Your task to perform on an android device: Open Insight Timer app, Filter Meditation time 5 minutes and Play audio of "Inner Joy"
Image 0: 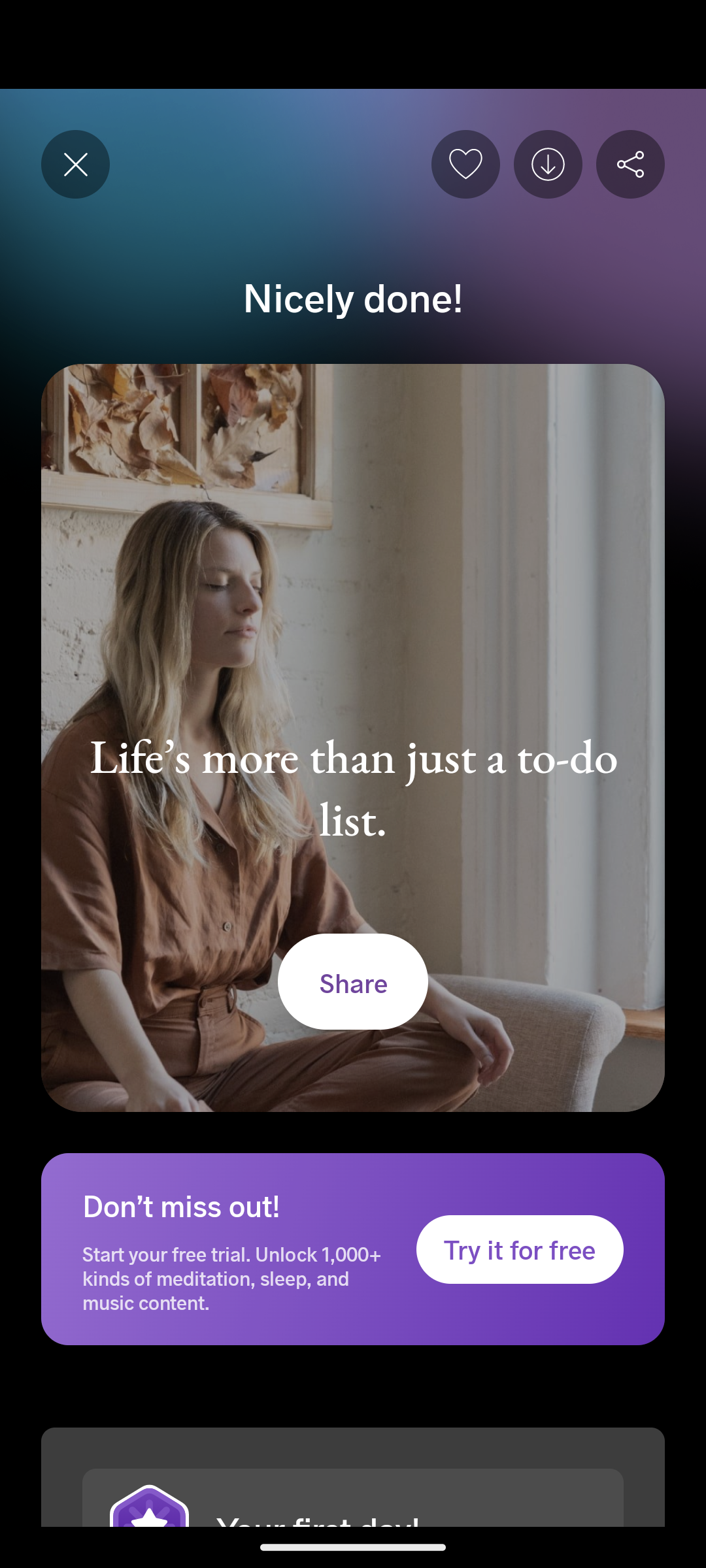
Open Insight Timer app
Step 0: open app "Insight Timer"
Image 1: 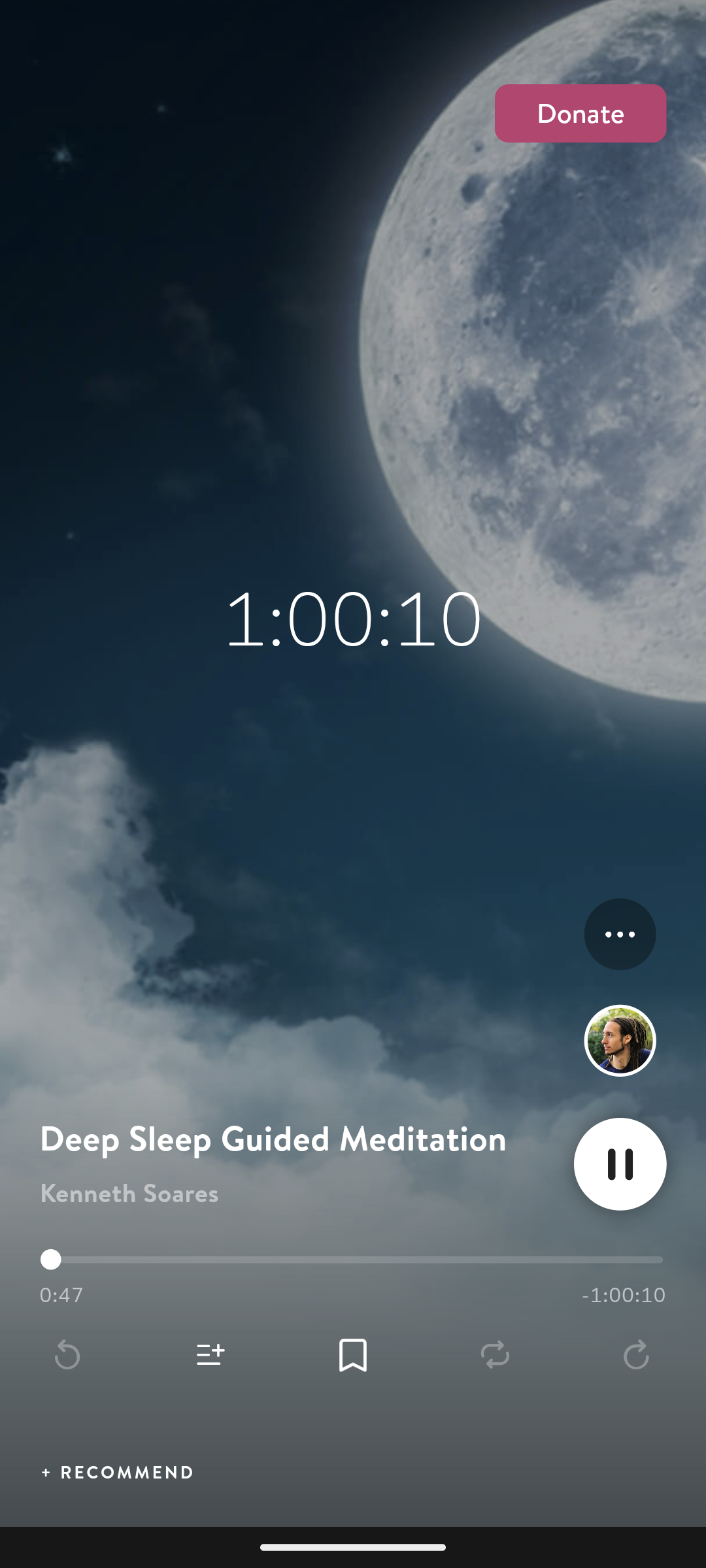
Go back to previous page of the app
Step 1: press back button
Image 2: 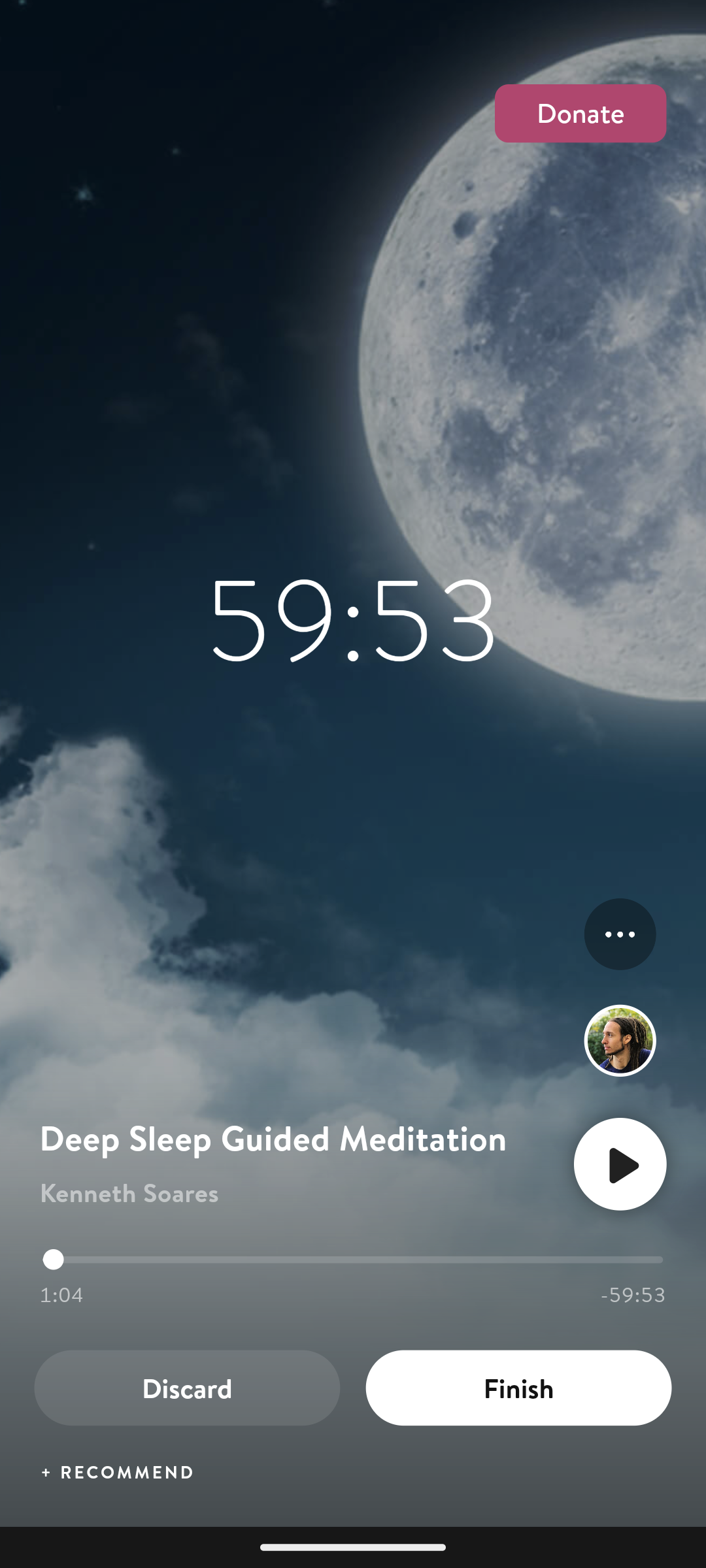
Click on the Discard button at the bottom left of the screen
Step 2: click (187, 1388)
Image 3: 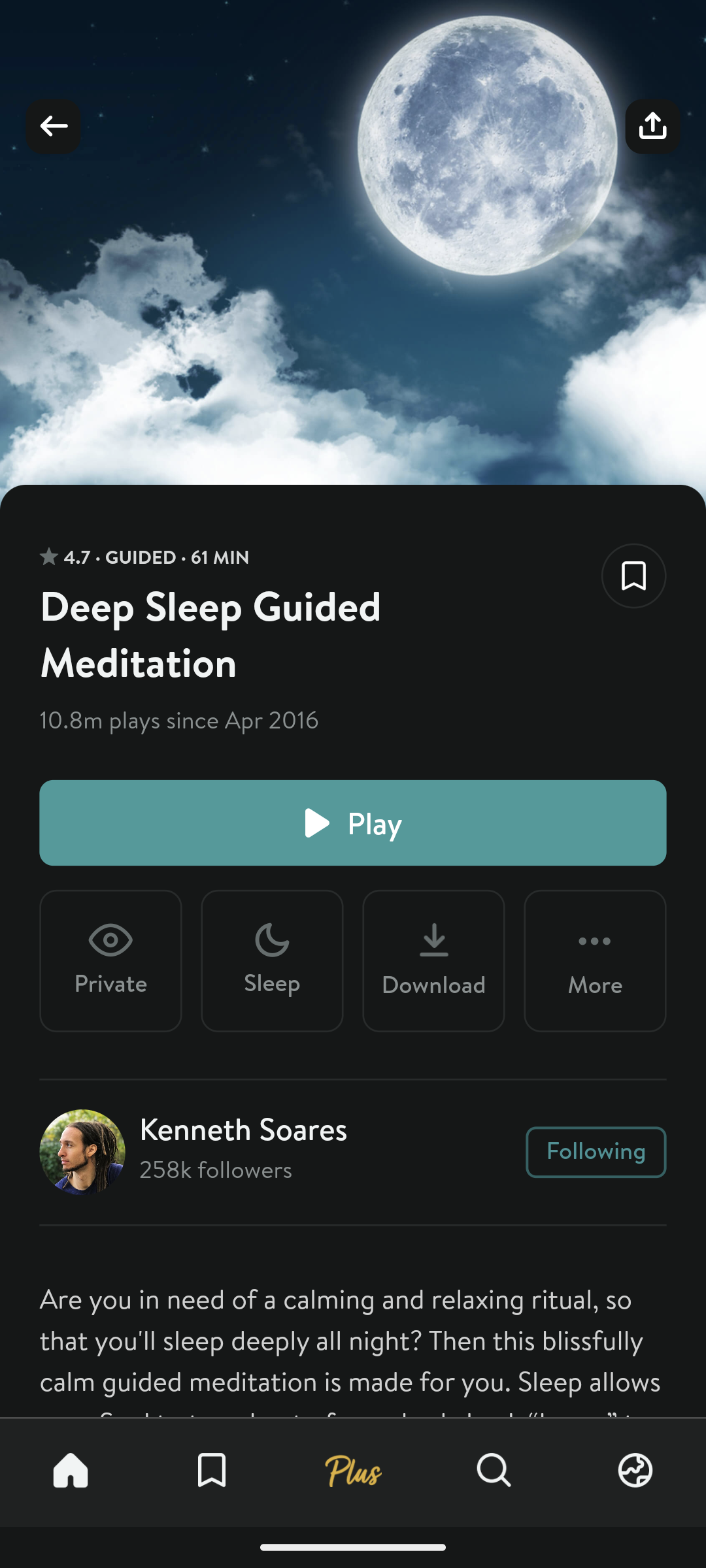
Click on the home icon at the bottom left of the screen
Step 3: click (71, 1471)
Image 4: 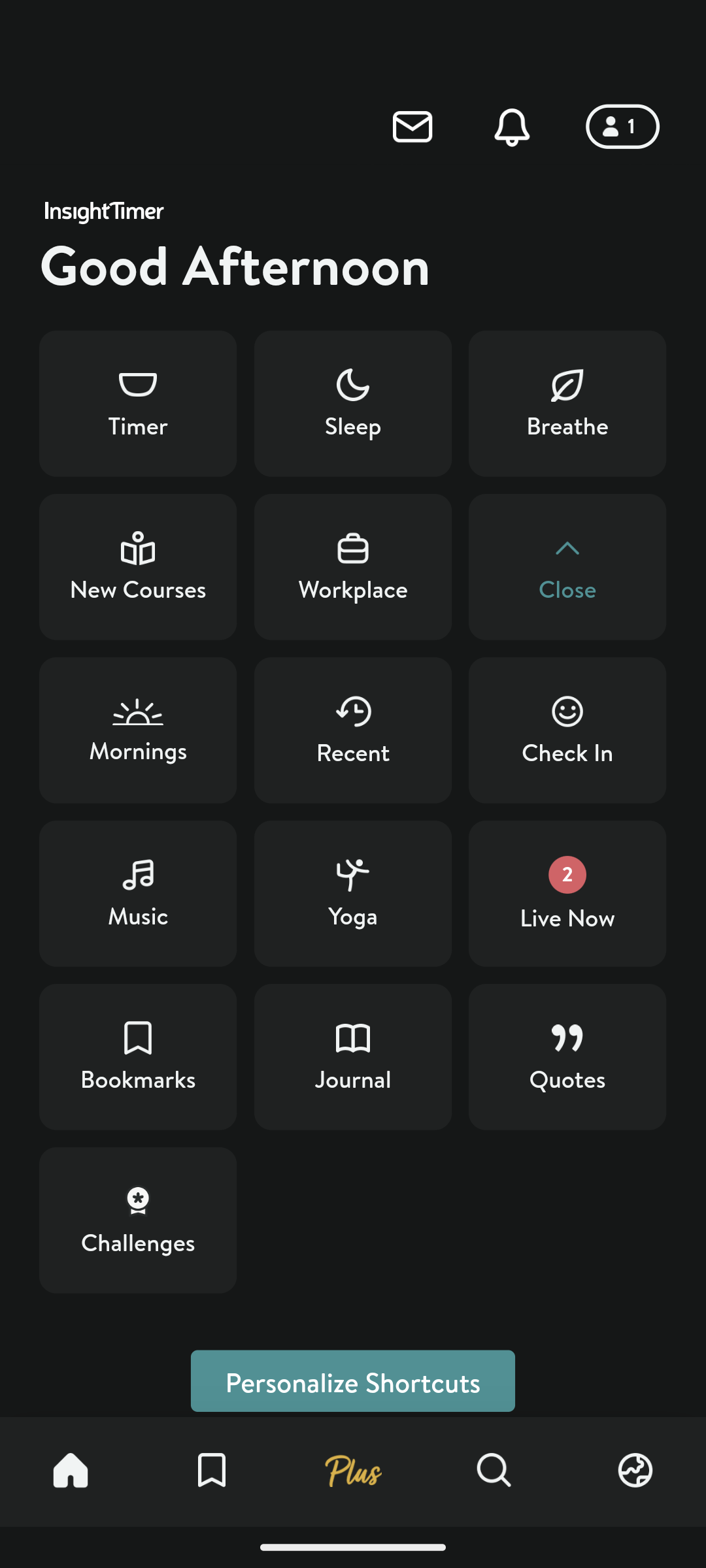
Scroll down to view filter
Step 4: scroll down
Image 5: 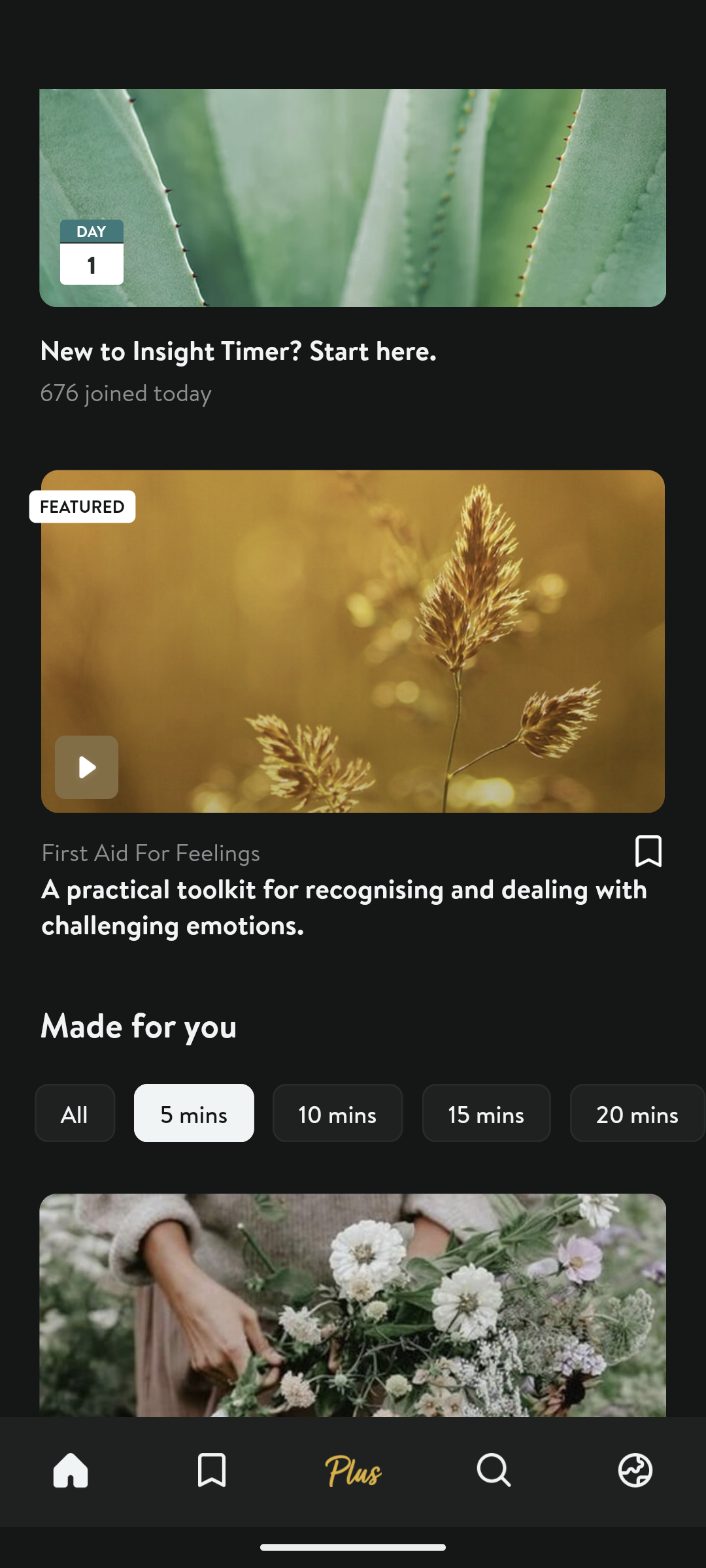
Scroll down to view filter
Step 5: scroll down
Image 6: 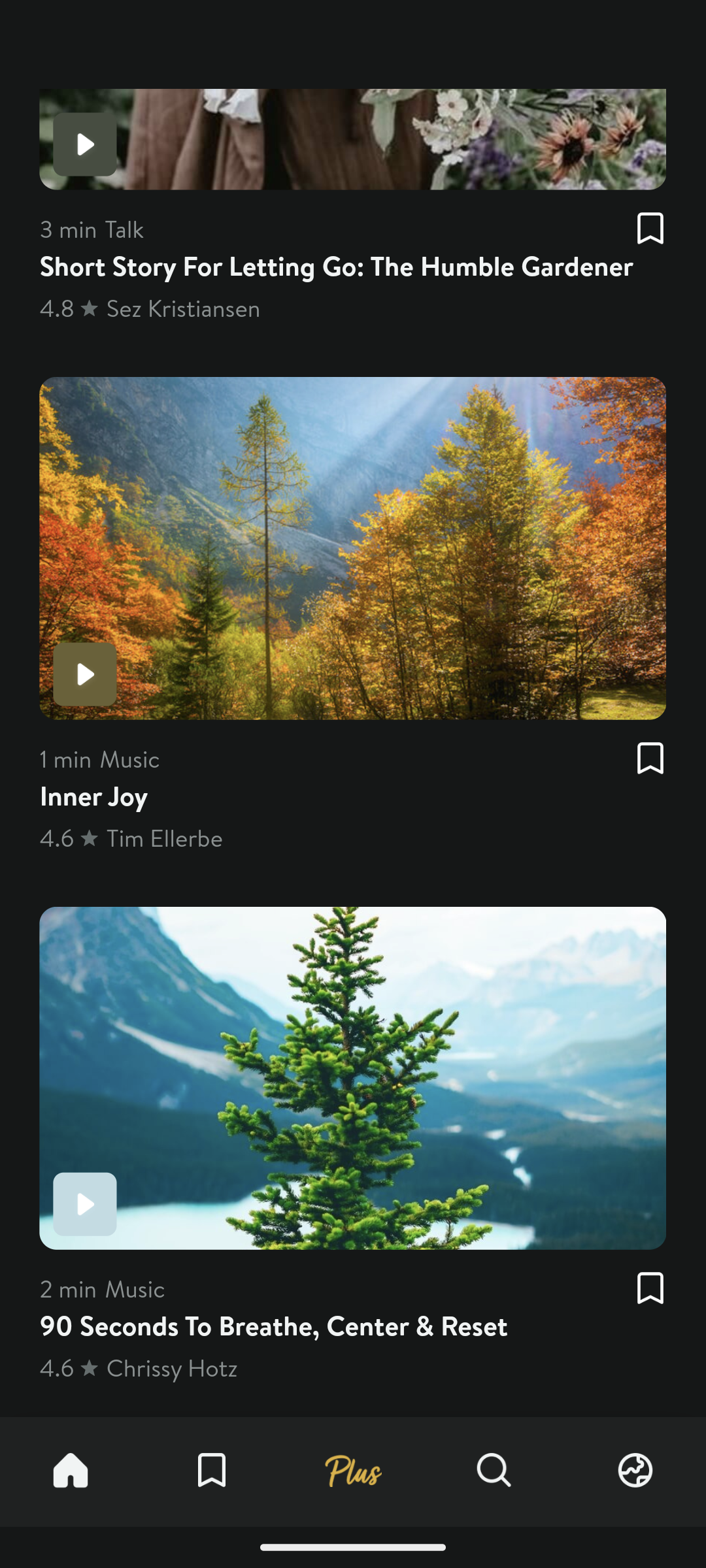
Play the audio of " Inner Joy"
Step 6: click (352, 615)
Image 7: 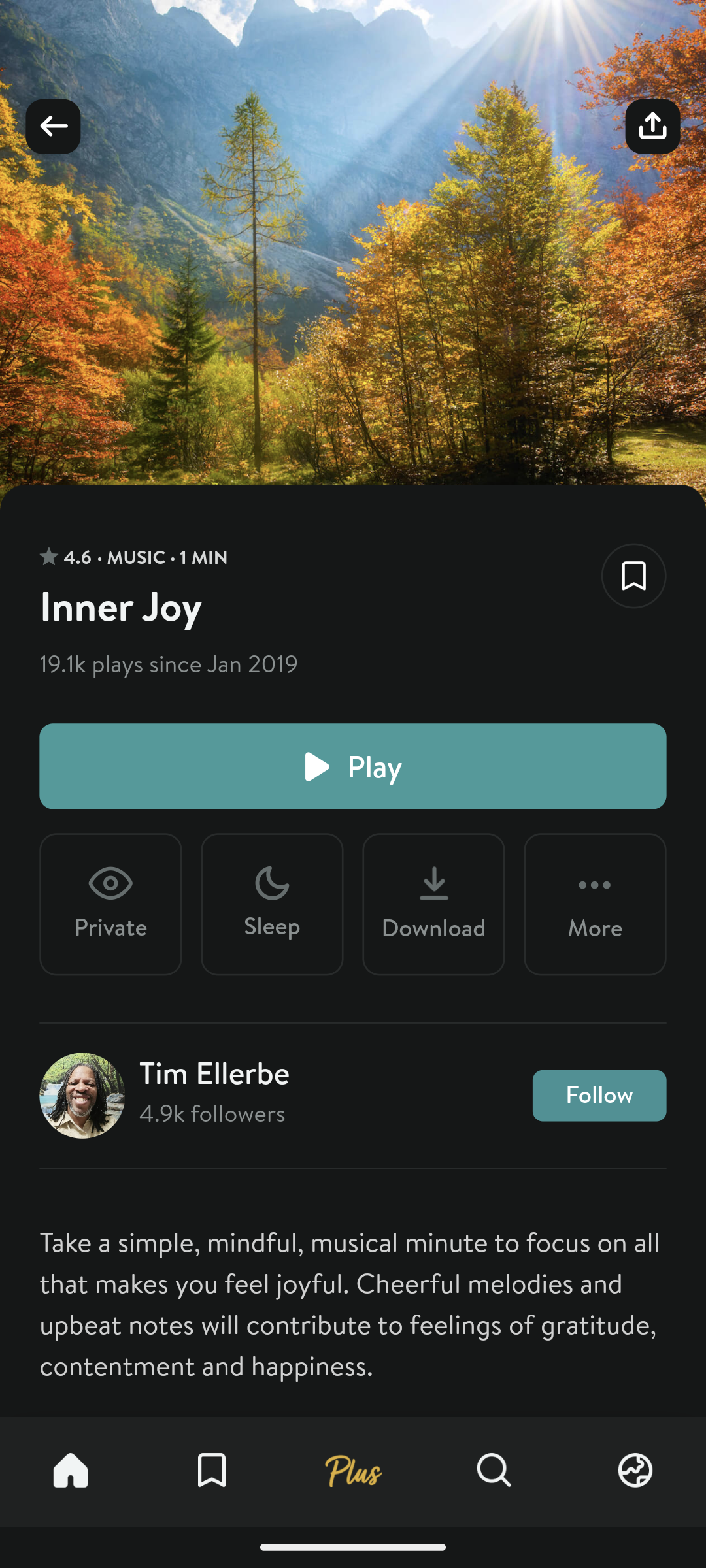
Click on the Play button
Step 7: click (352, 766)
Image 8: 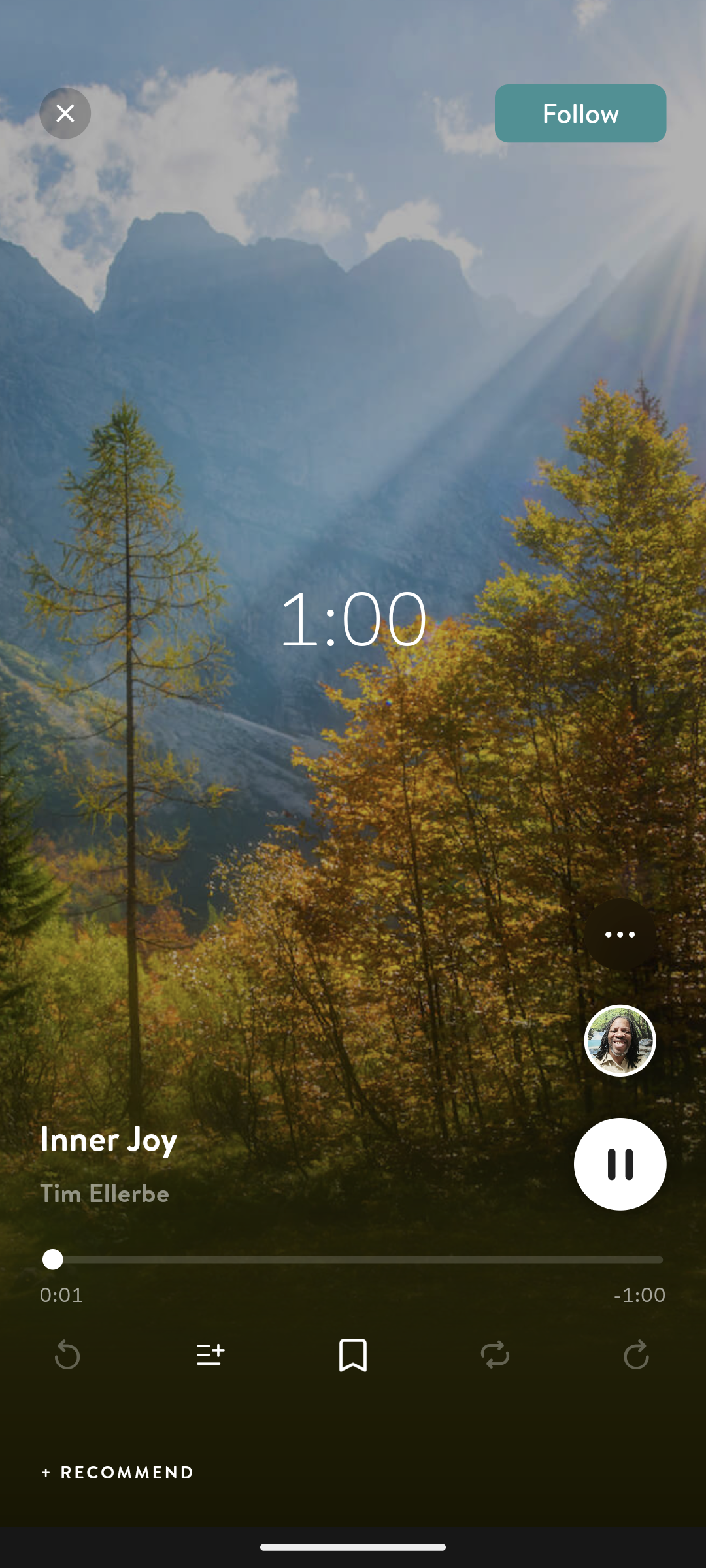
Click on the Play button
Step 8: wait